Your task to perform on an android device: I want to Share bus schedule information with my Naomi friend on her Gmail ID naomi.rousseau@example.com
Image 0: 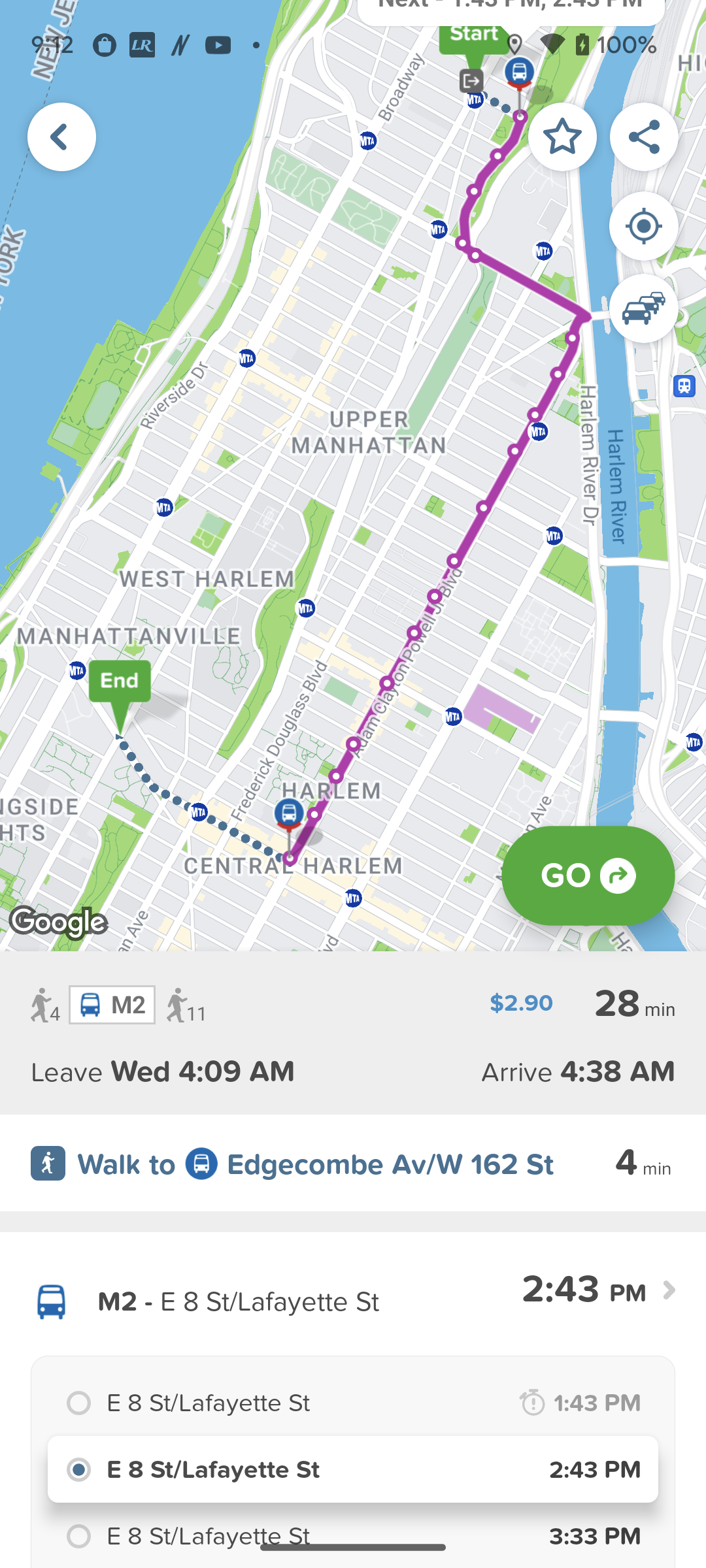
Click on the share icon at the top right of the screen
Step 0: click (644, 137)
Image 1: 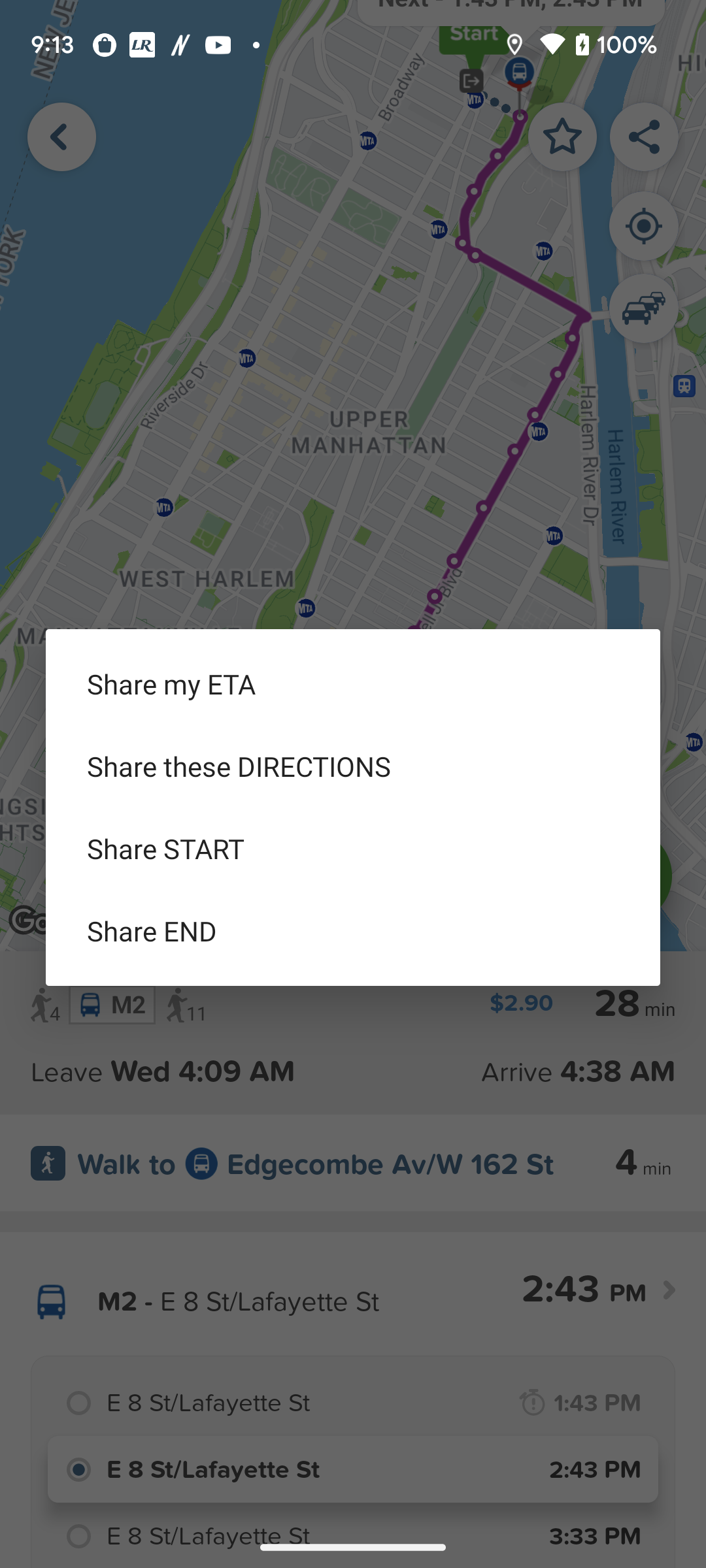
Click on the share direction 
Step 1: click (353, 766)
Image 2: 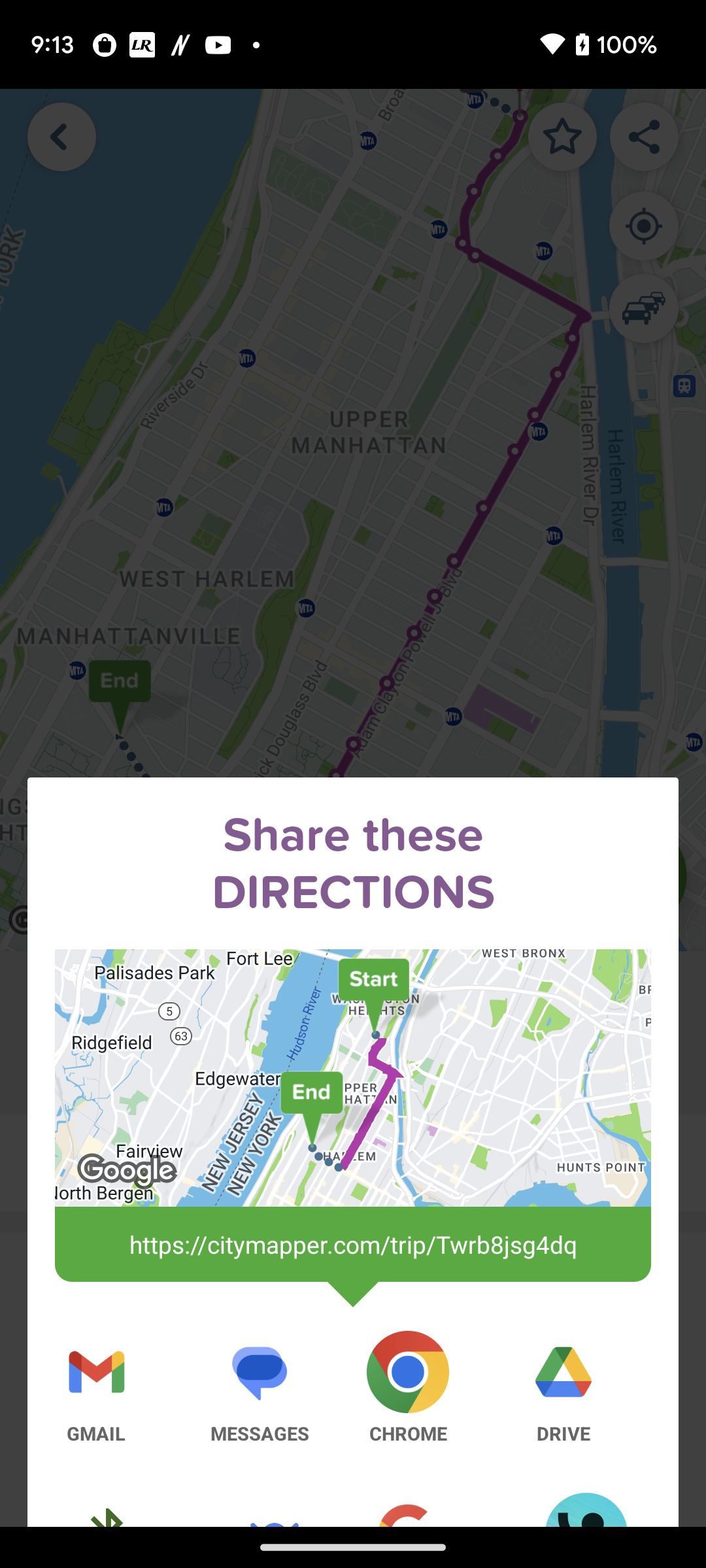
Click on the Gmail icon 
Step 2: click (95, 1388)
Image 5: 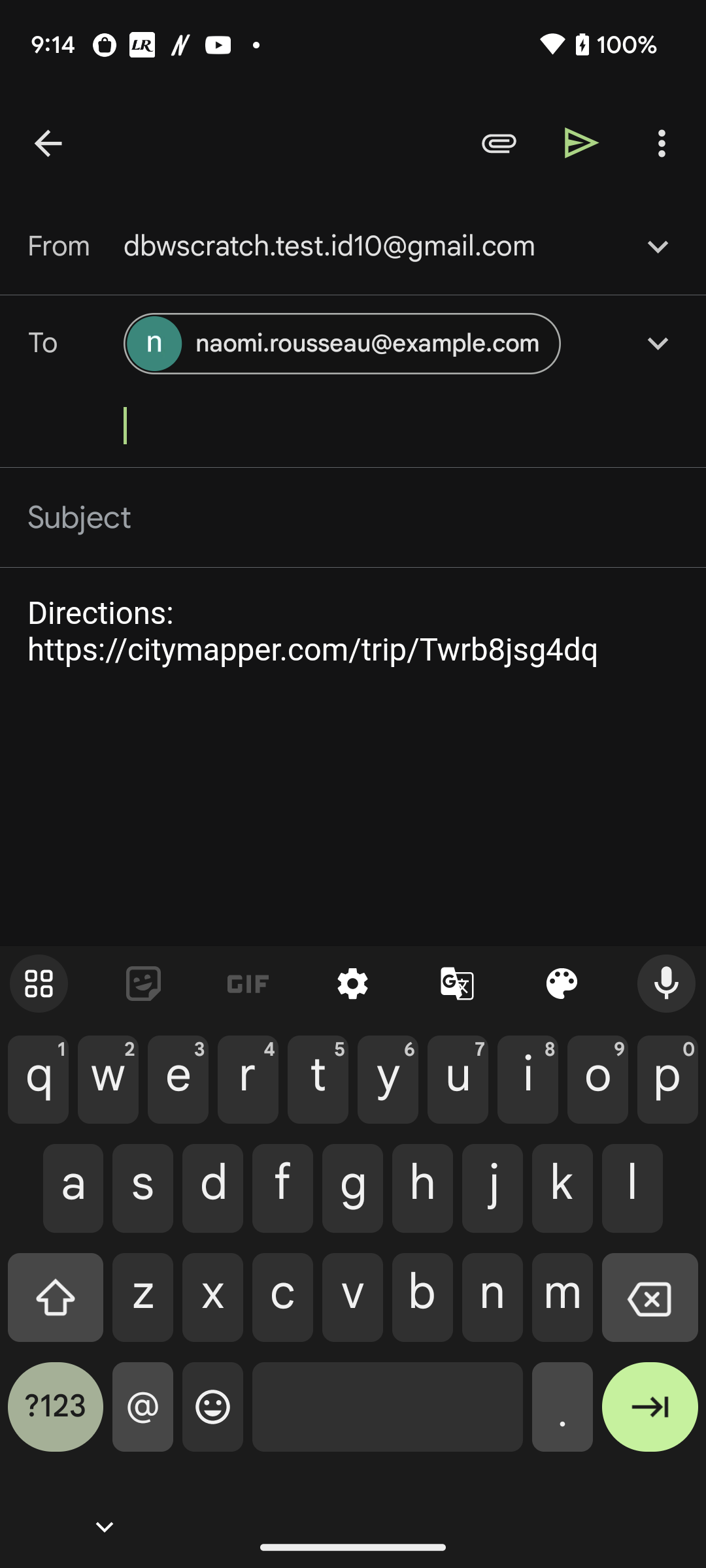
Click on the right arrow send icon 
Step 5: click (582, 142)